Your task to perform on an android device: Forward this upcoming events email to dbwscratch.test .id4 @gmail.com.
Image 0: 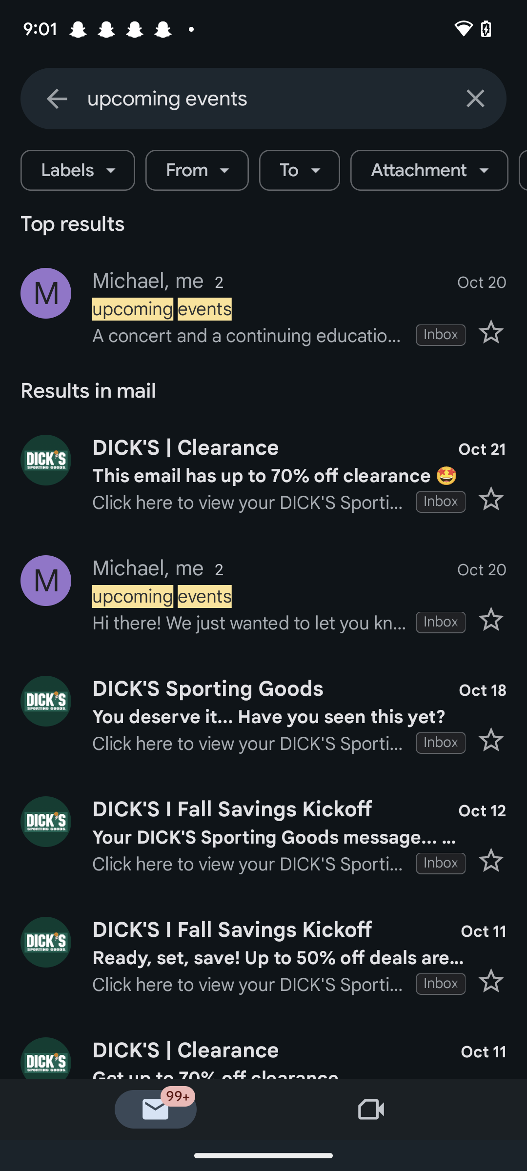
Click on Michael in Top results section.
Step 0: click (269, 281)
Image 1: 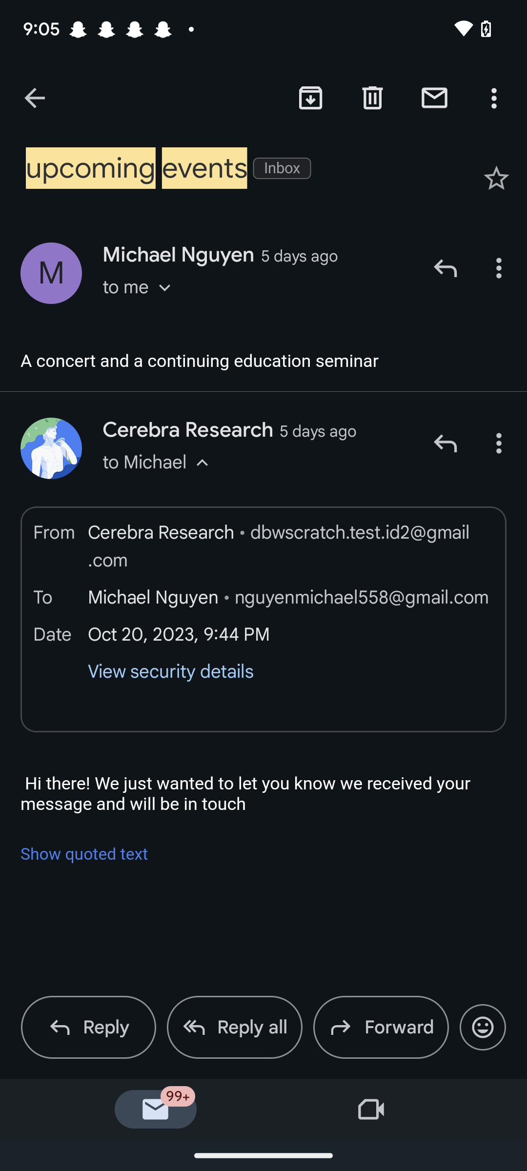
Click on the three dot icon in the middle right side of the screen.
Step 1: click (477, 449)
Image 2: 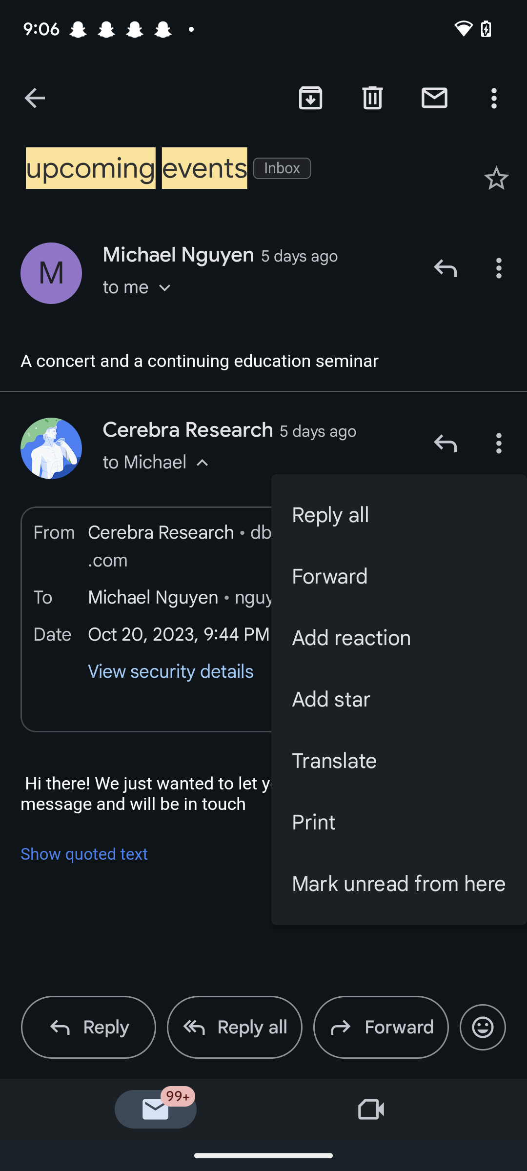
Click on Forward on the right side of the screen.
Step 2: click (399, 577)
Image 4: 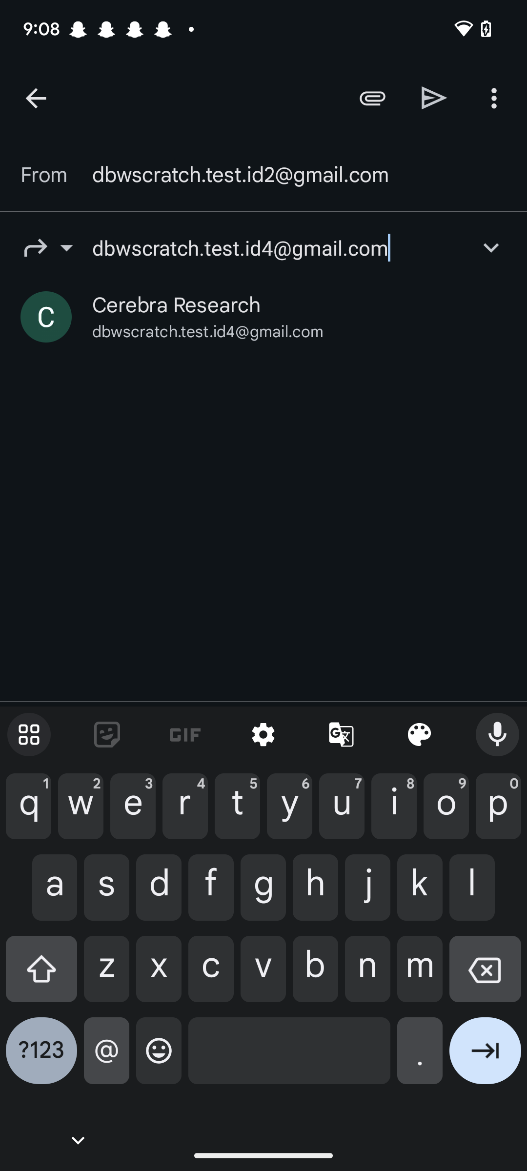
Click on send icon at the top right side of the screen.
Step 4: click (434, 98)